Your task to perform on an android device: Create a document with the text "My favorite fruits are apples, mangoes, cherries, plums, and apricots."  in Google Docs.
Image 0: 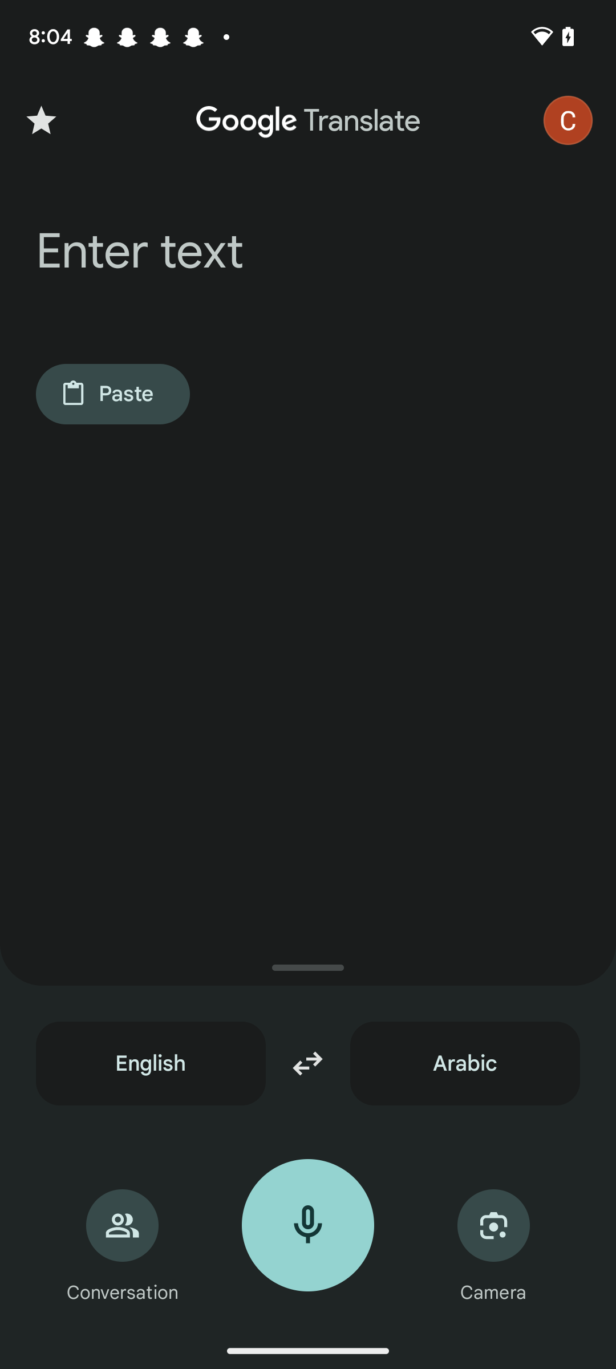
Open the Google Docs app
Step 0: open app "Docs"
Image 2: 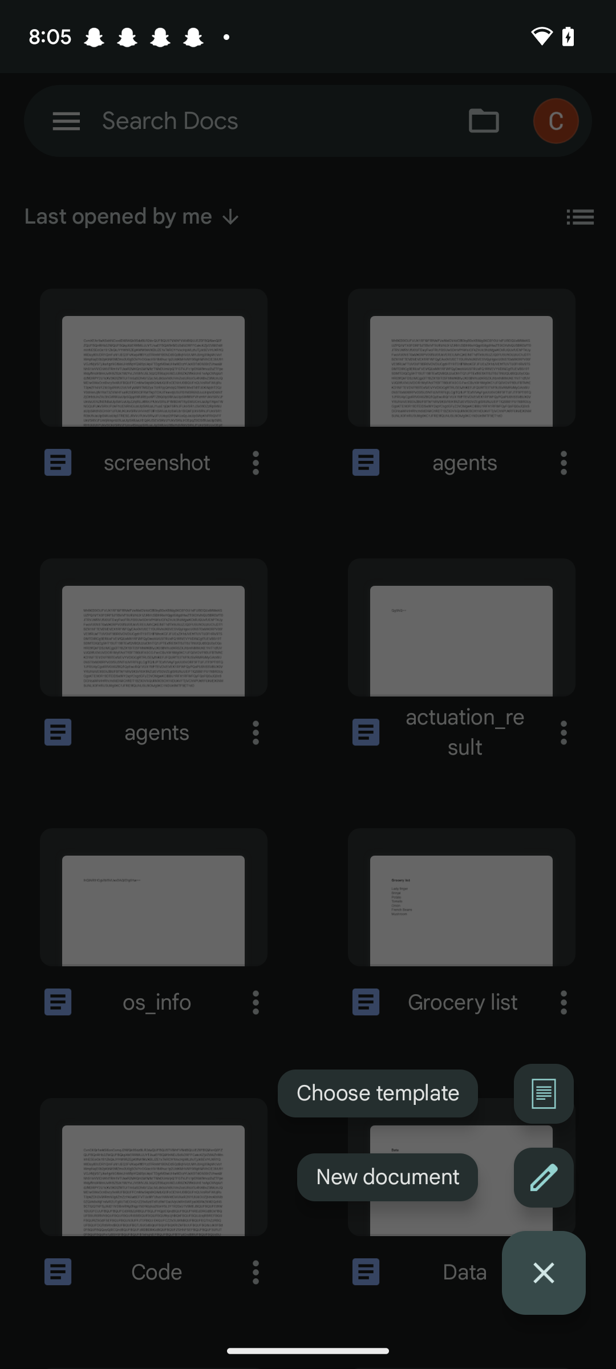
Click on the new document option
Step 2: click (387, 1177)
Image 3: 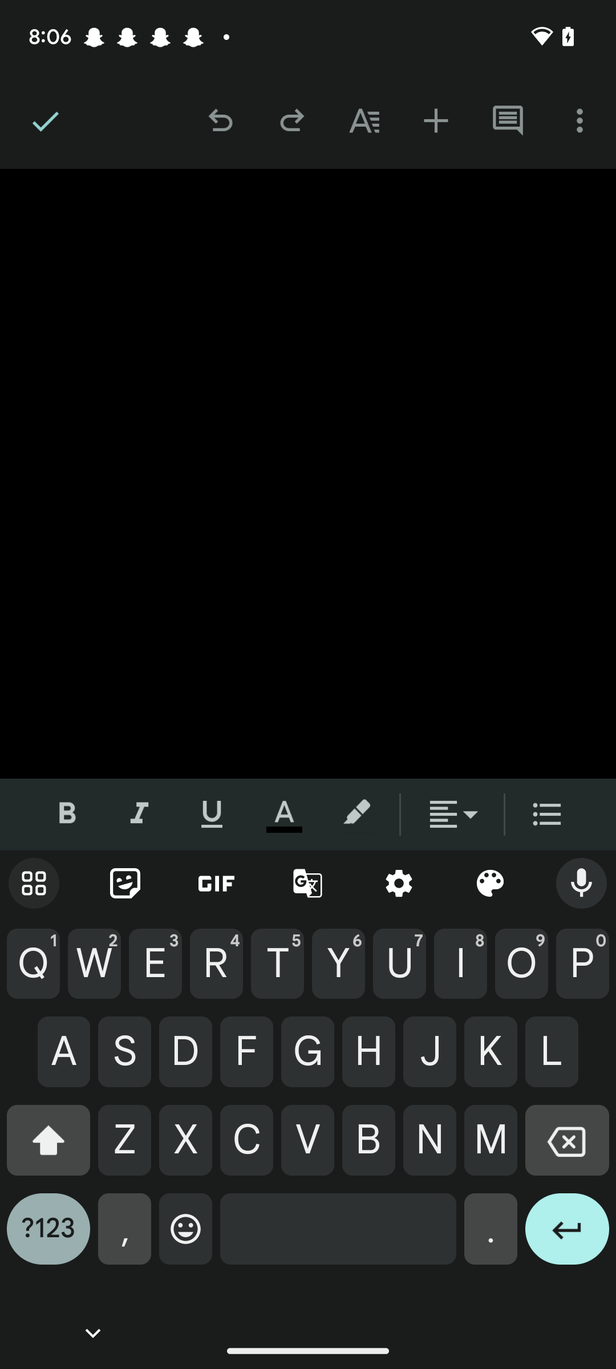
Enter the text "My favorite fruits are apples, mangoes, cherries, plums, and apricots."
Step 3: type "My favorite fruits are apples, mangoes, cherries, plums, and apricots."
Image 4: 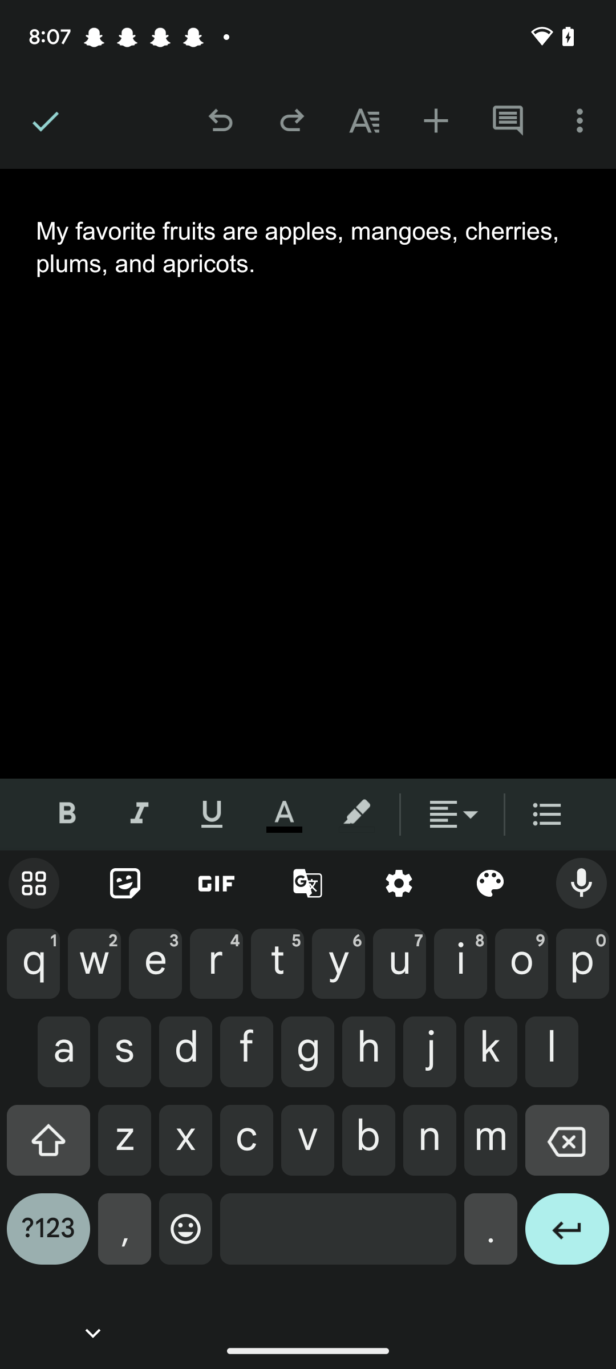
Click on the tick icon at the top left corner of the screen
Step 4: click (42, 121)